Your task to perform on an android device:  Open the Xodo app and Add abc123 password to lehe108 pdf 
Image 0: 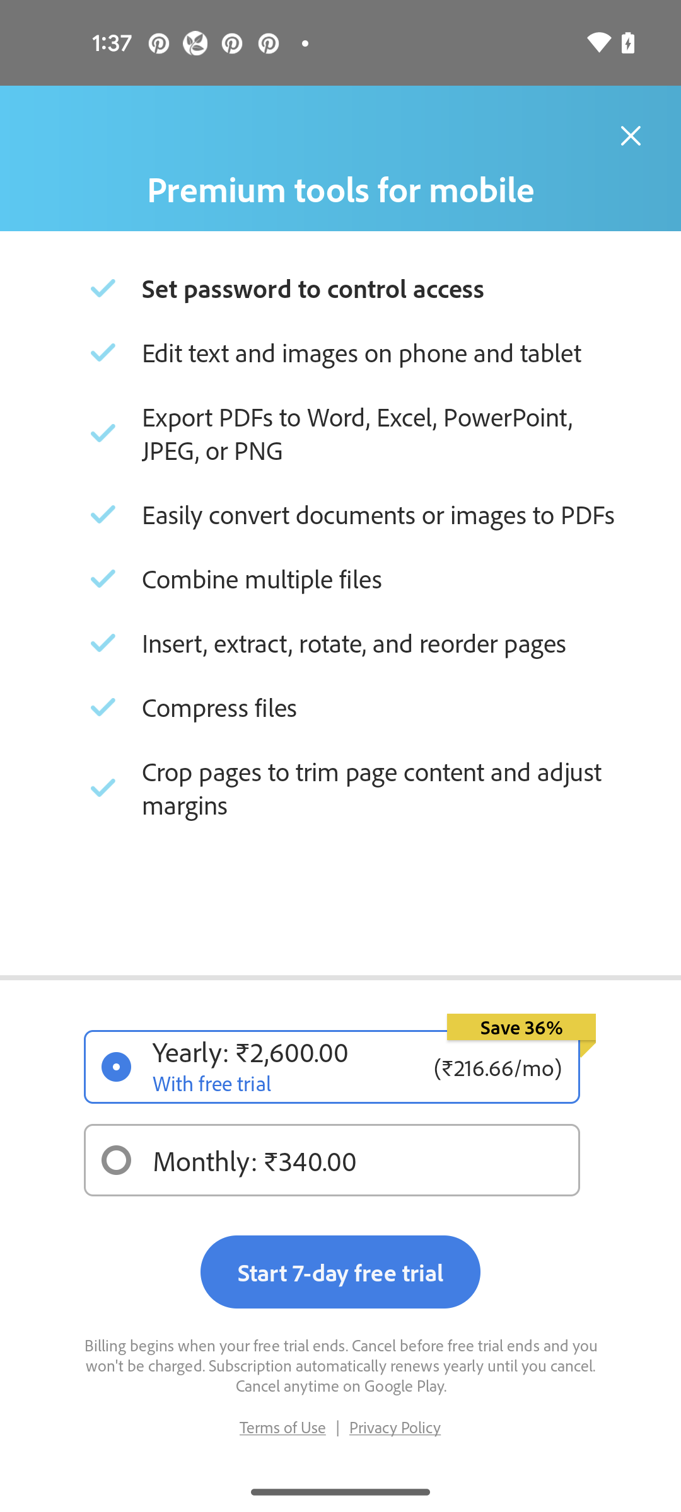
Open Xodo app
Step 0: open app "Xodo"
Image 1: 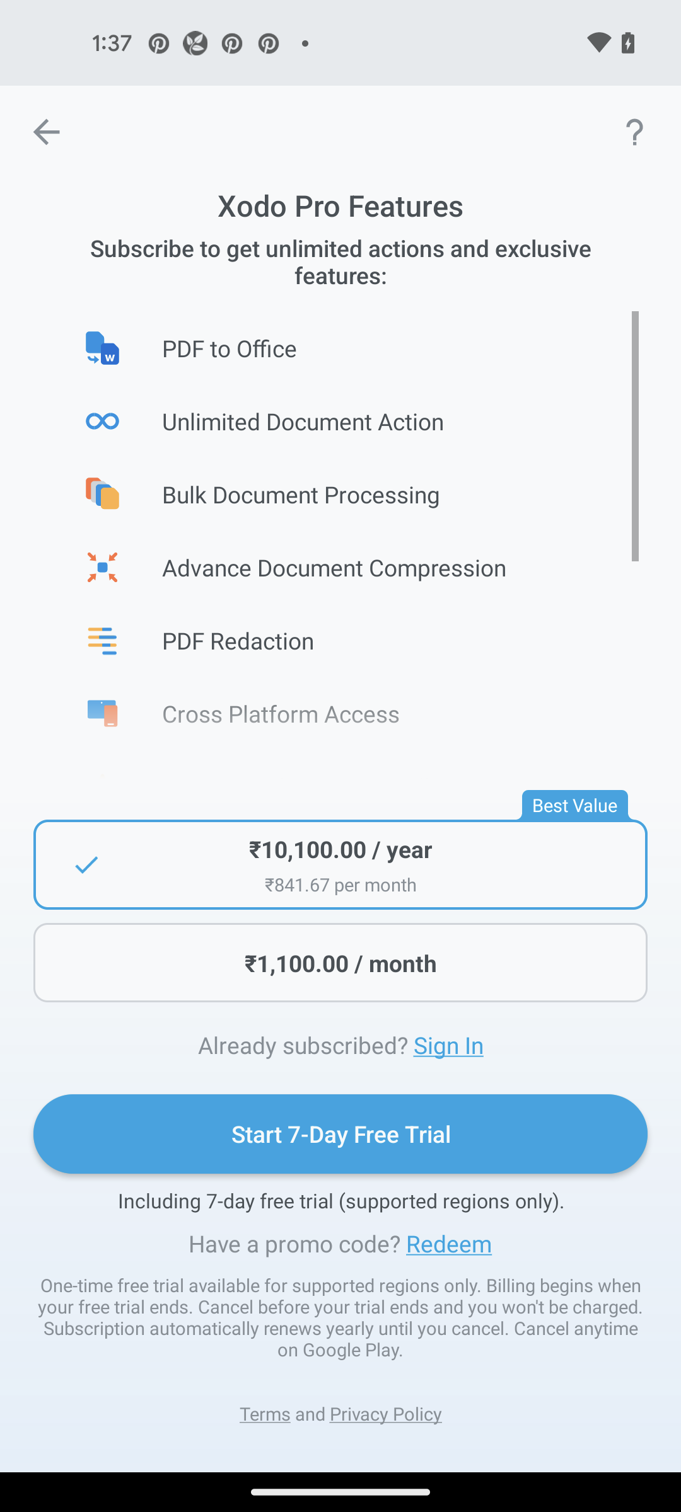
go back 
Step 1: press back button
Image 2: 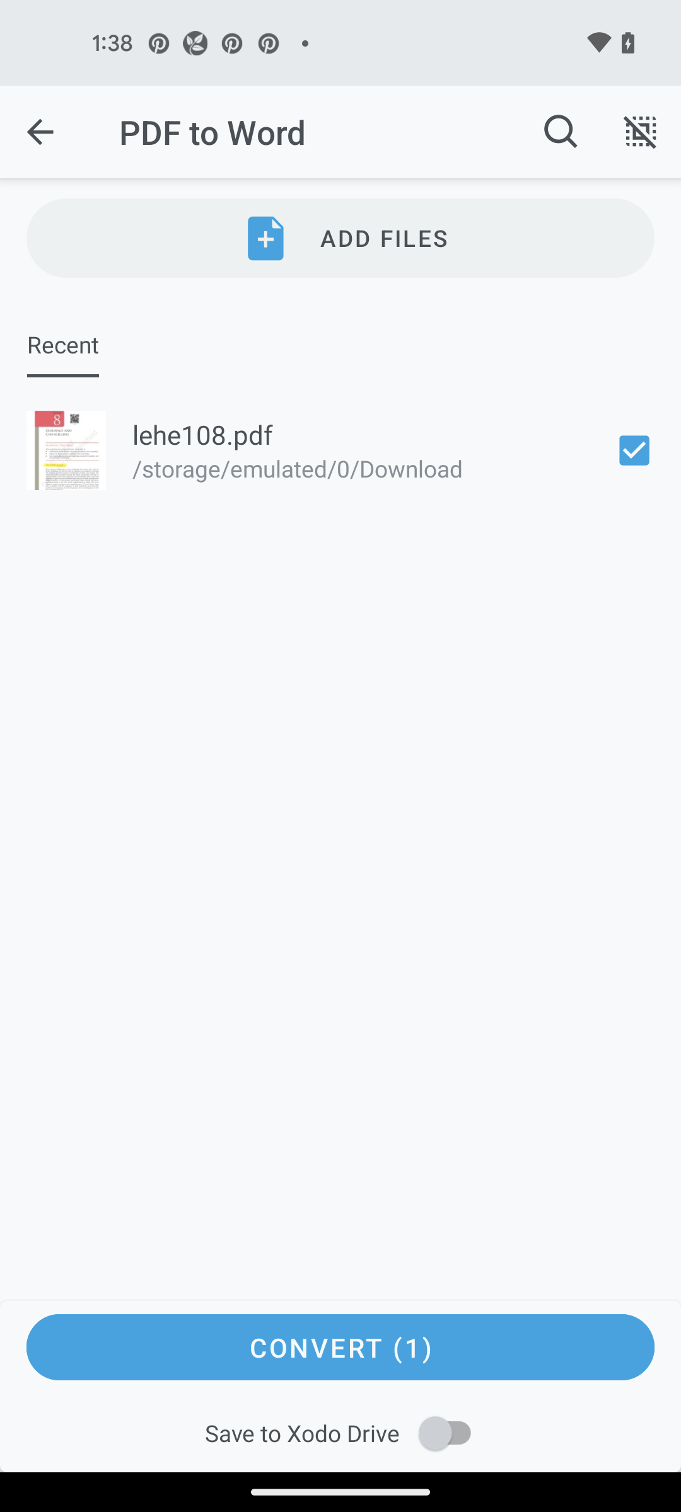
go back 
Step 2: press back button
Image 3: 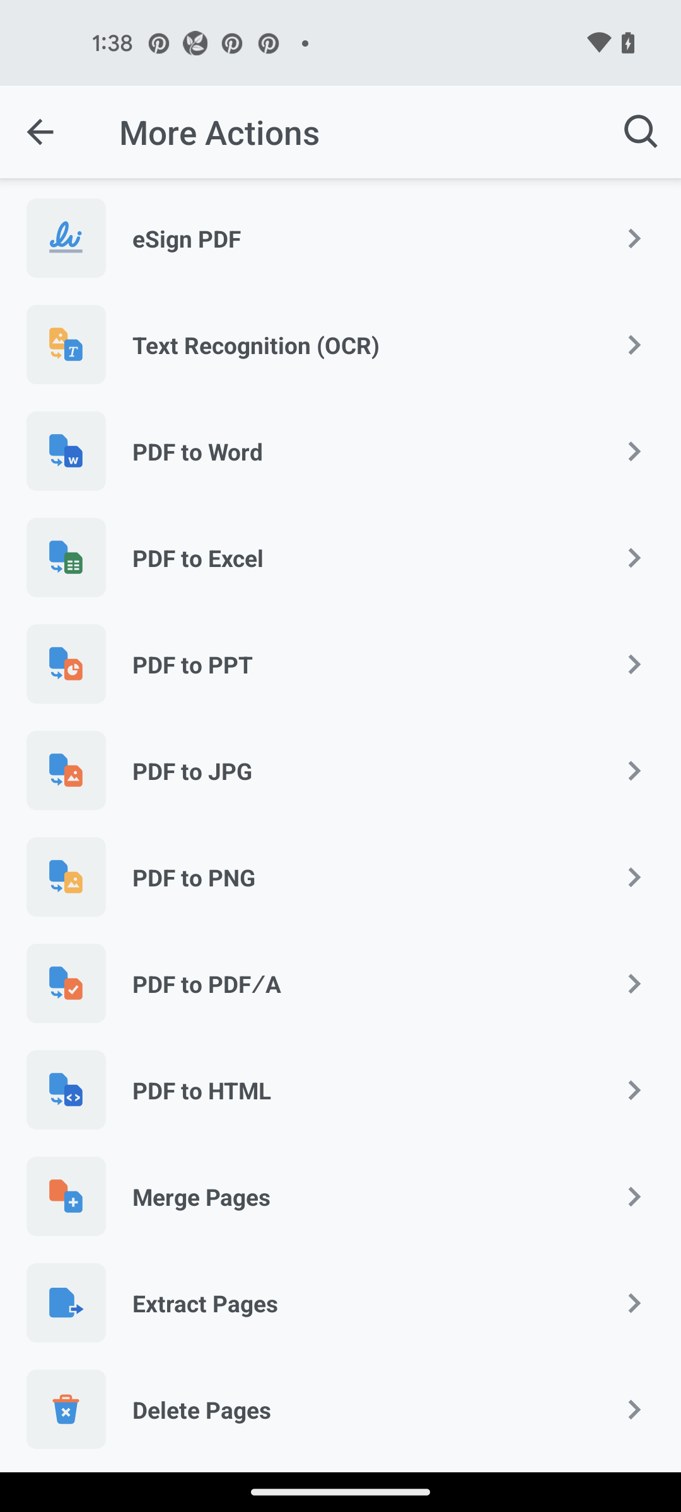
go back 
Step 3: press back button
Image 4: 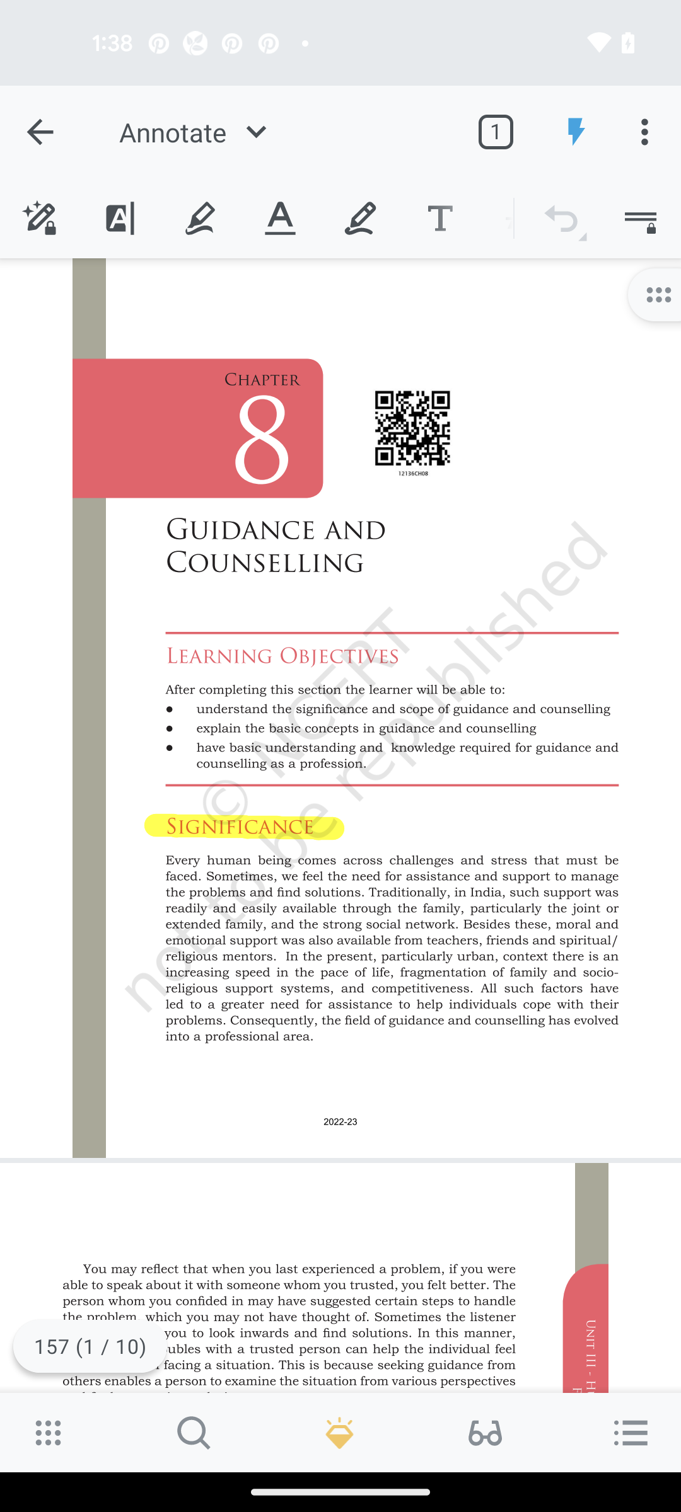
click on thunder icon
Step 4: click (575, 131)
Image 5: 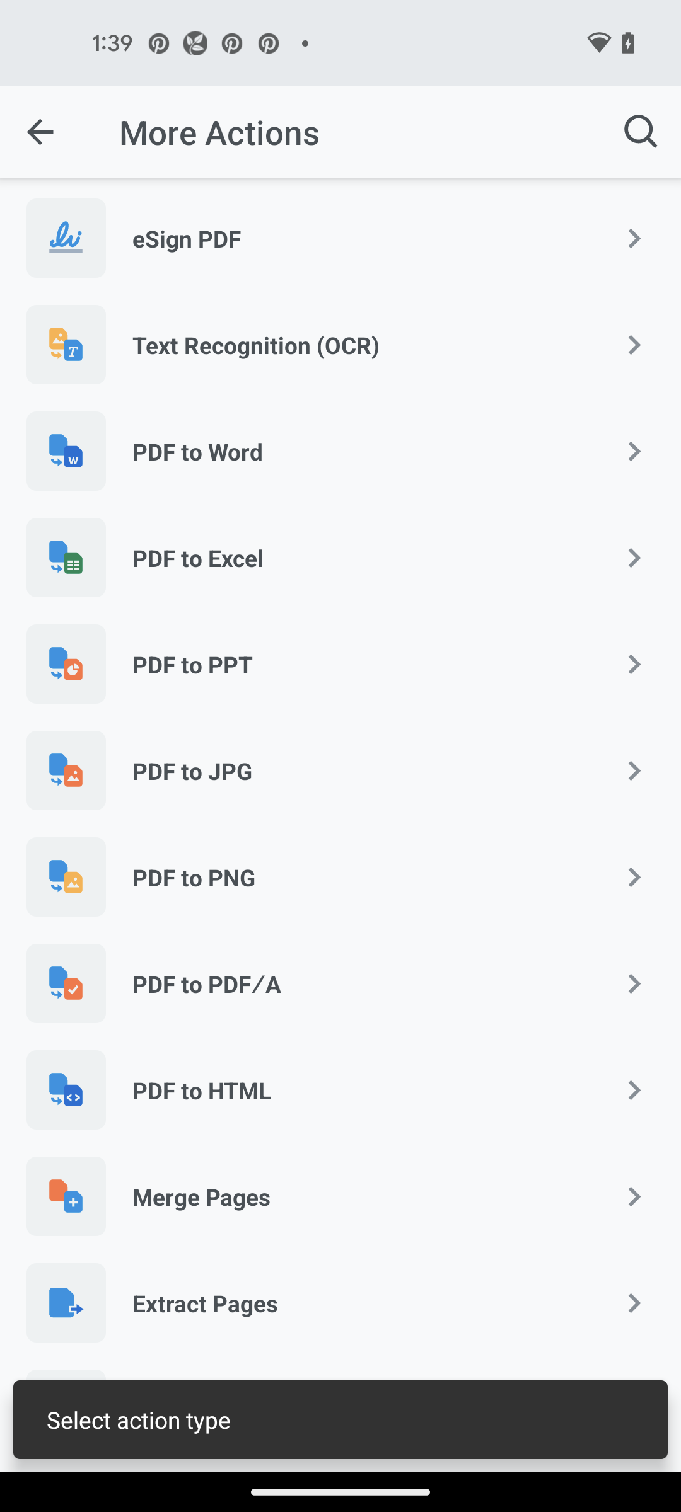
swipe up for password
Step 5: scroll down
Image 6: 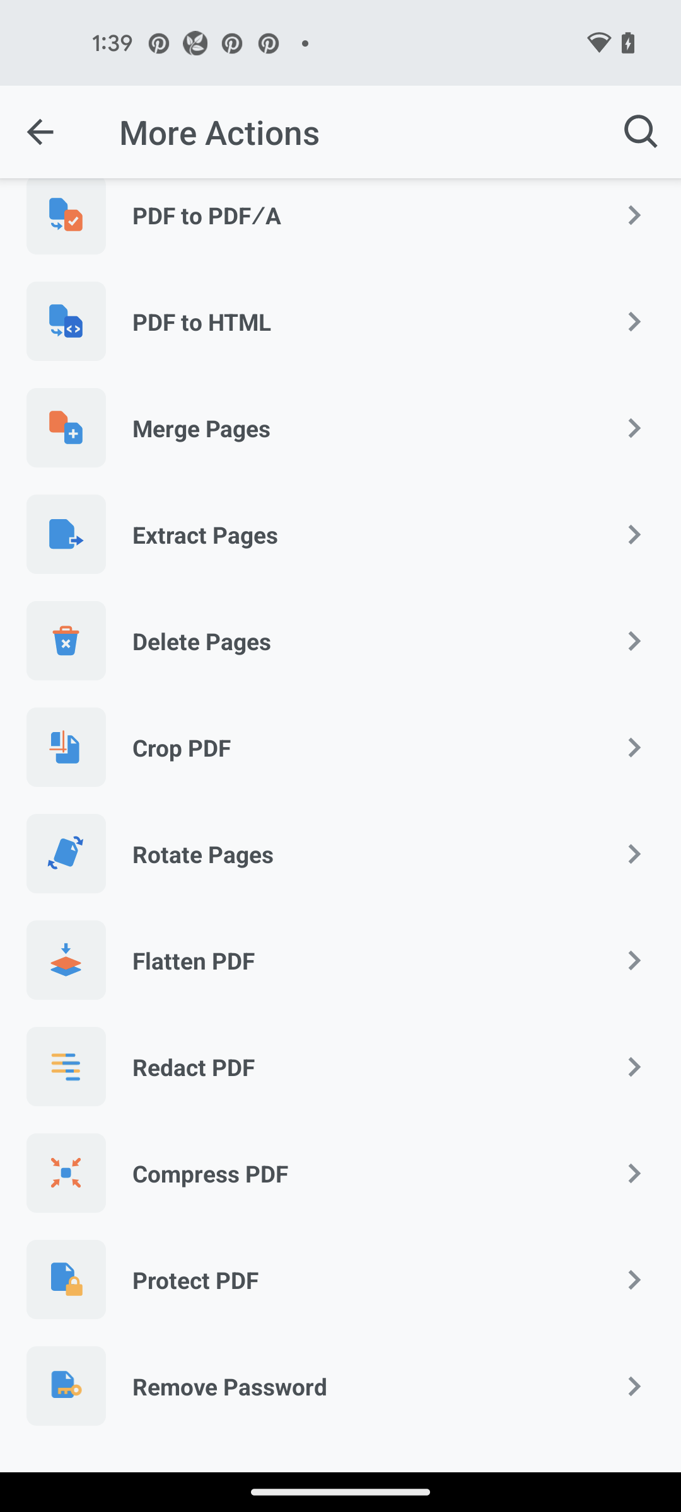
Click on protect PDF
Step 6: click (354, 1280)
Image 7: 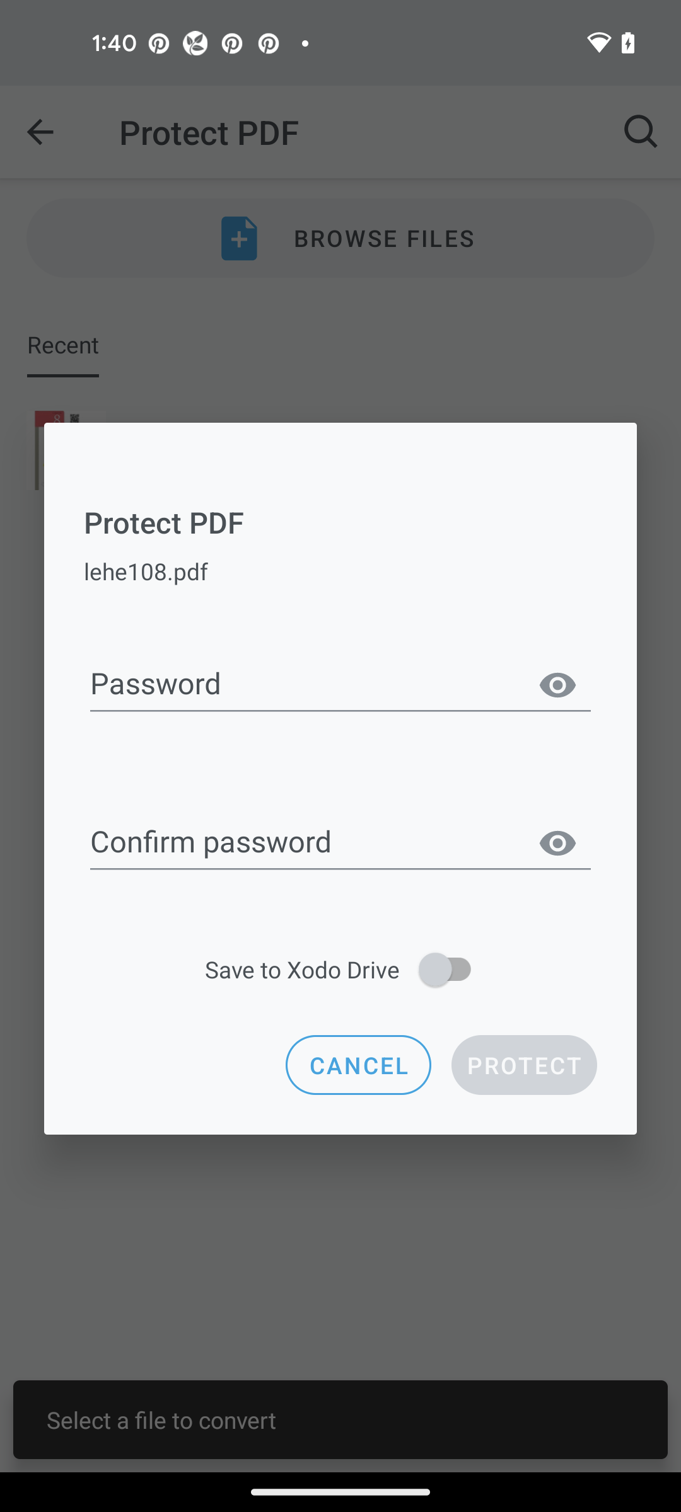
click on password
Step 7: click (340, 685)
Image 8: 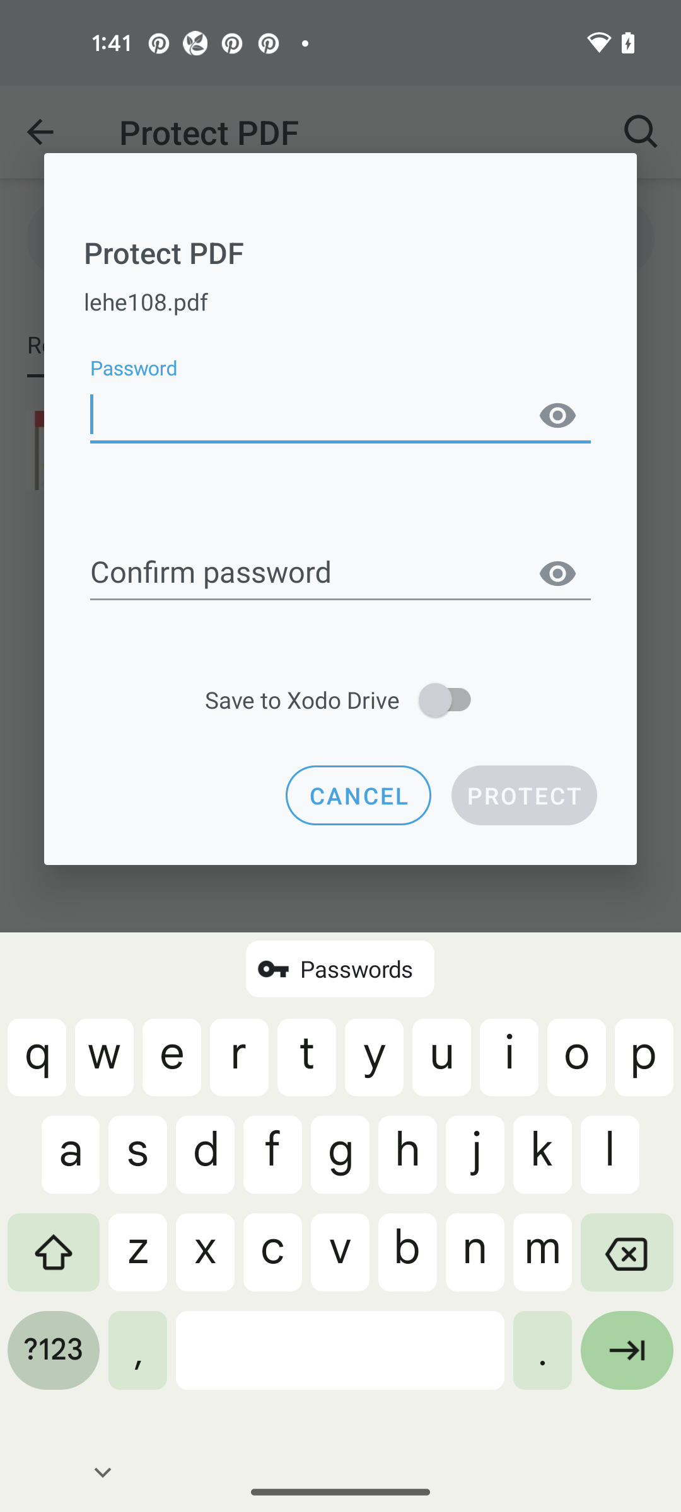
enter password abc123
Step 8: type "abc123"
Image 10: 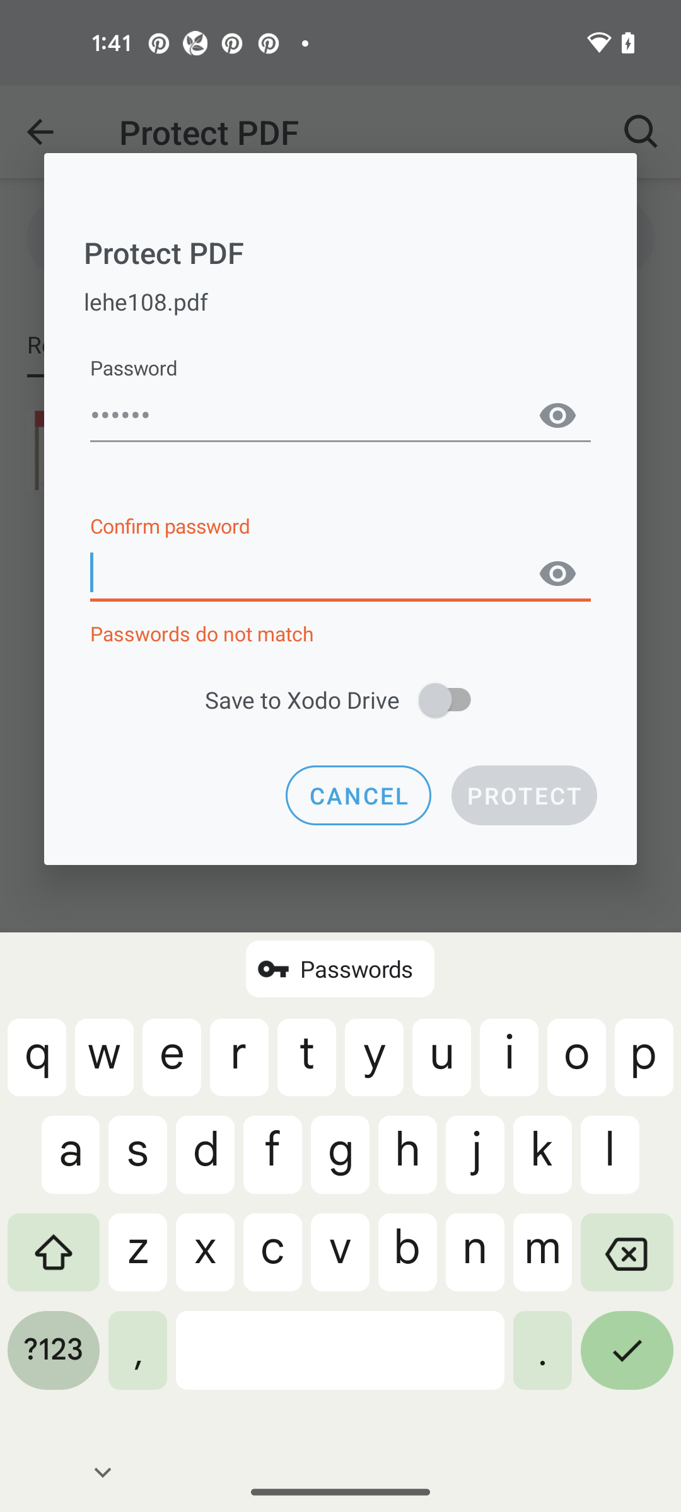
enter confirm password abc123
Step 10: type "abc123"
Image 11: 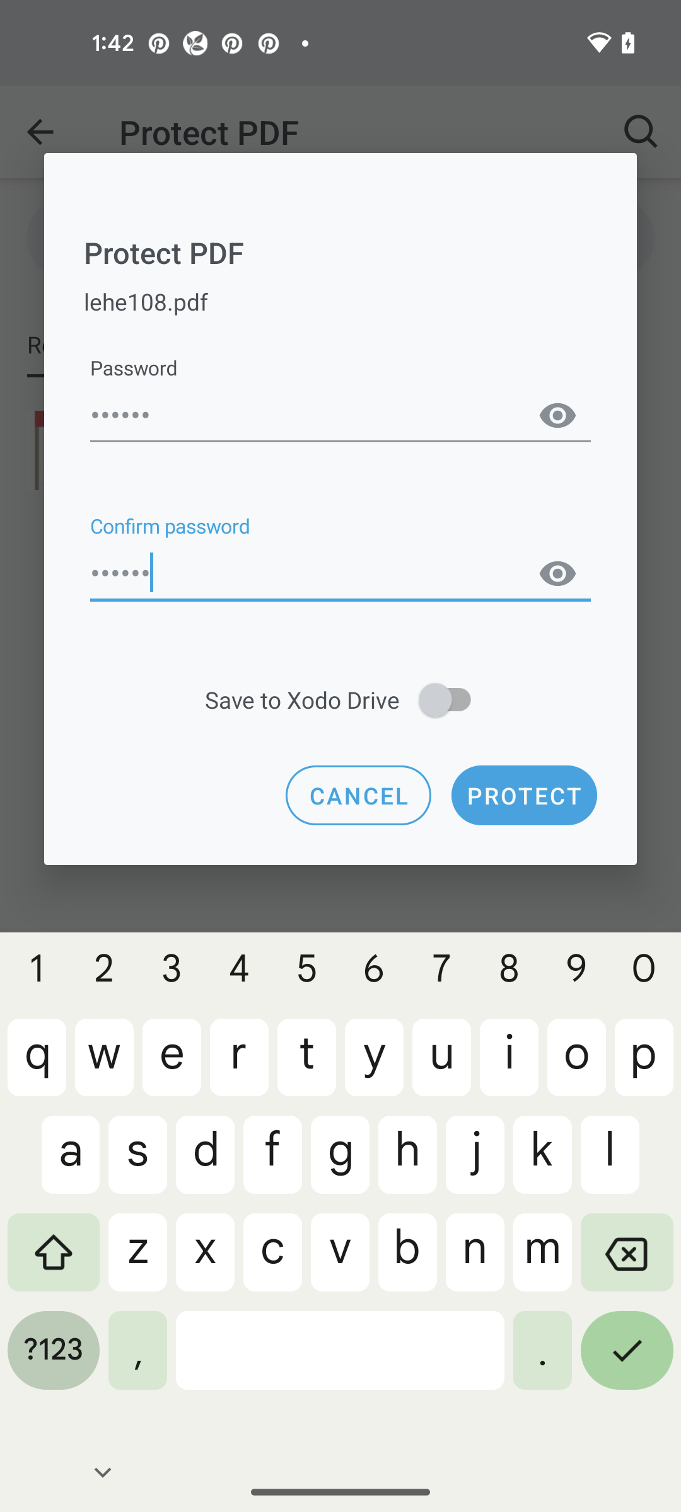
click on the protect button
Step 11: click (524, 795)